Your task to perform on an android device: I want to create a reminder to buy New balance hiking shoes on the To do reminder app
Image 0: 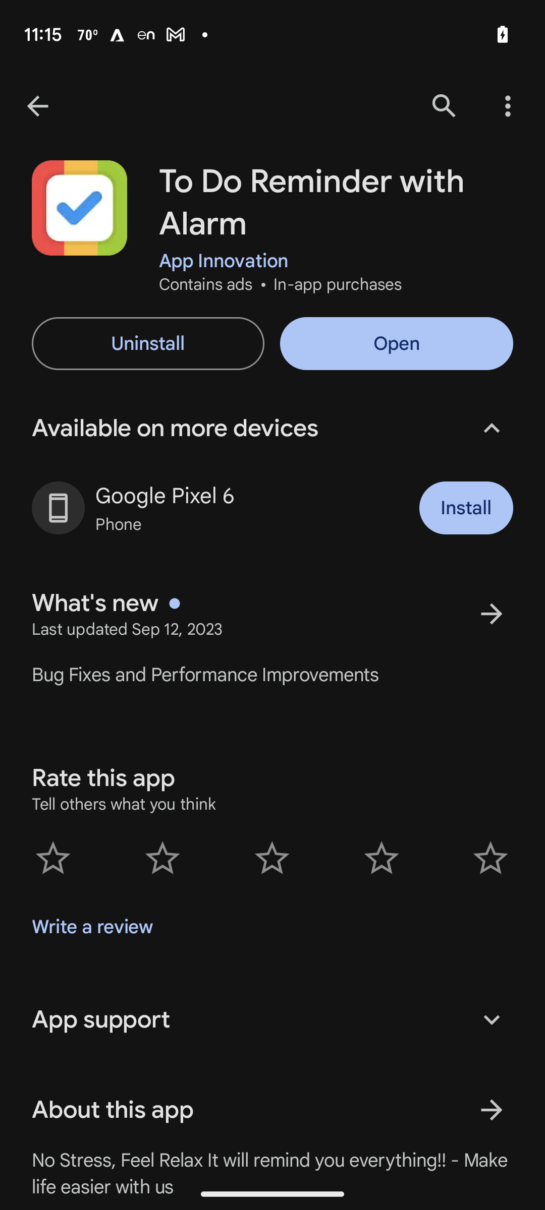
Open To Do Reminder app
Step 0: click (397, 343)
Image 1: 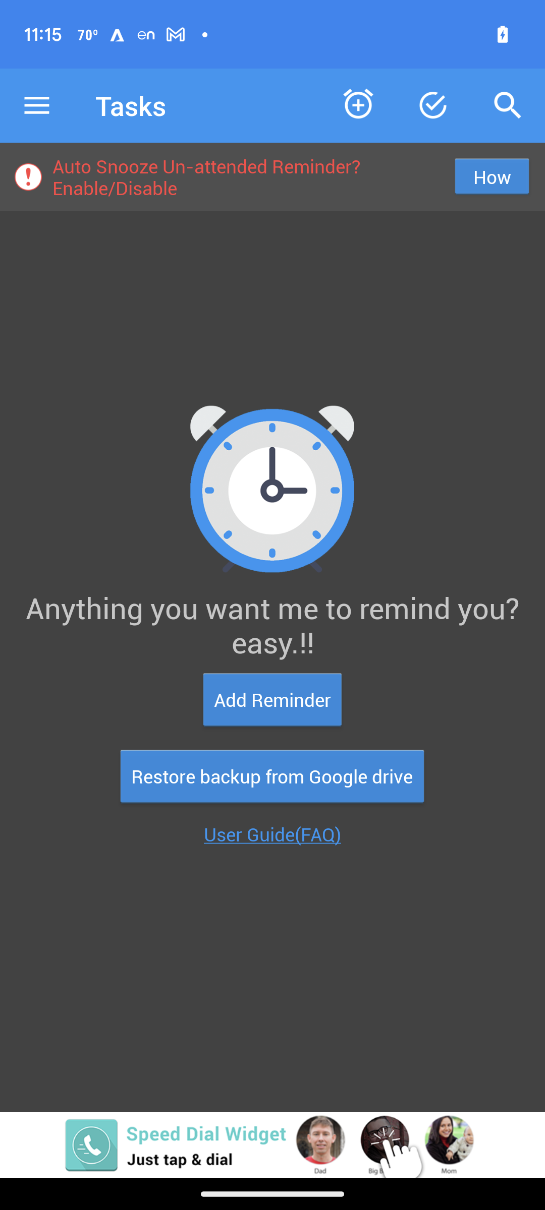
Click on add reminder
Step 1: click (272, 699)
Image 2: 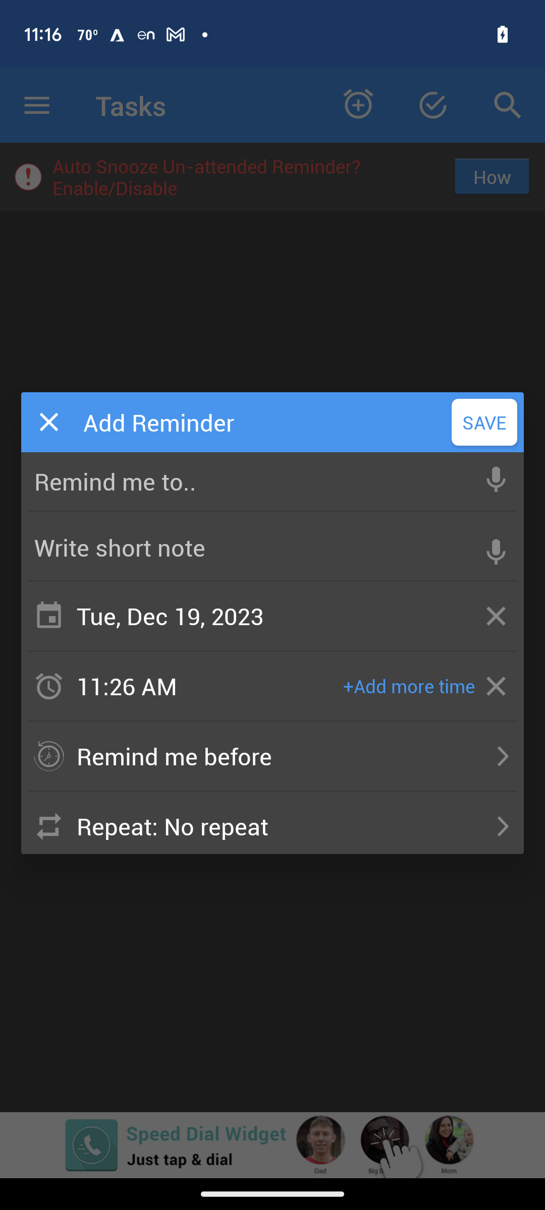
Click on remind me to
Step 2: click (251, 481)
Image 3: 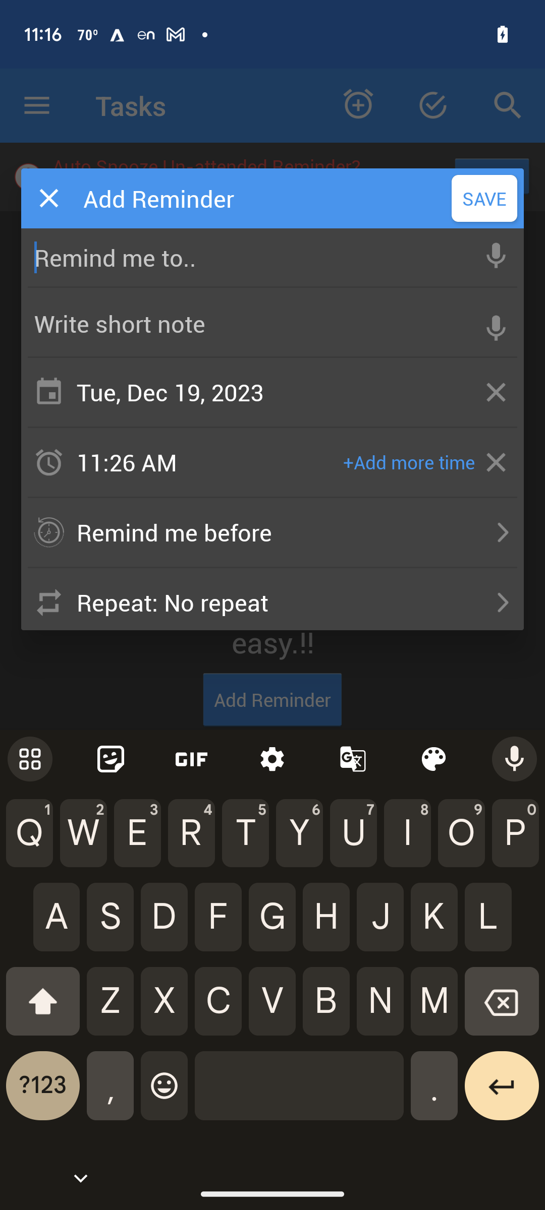
Type "Buy New balance hiking shoes"
Step 3: type "Buy New balance hiking shoes"
Image 4: 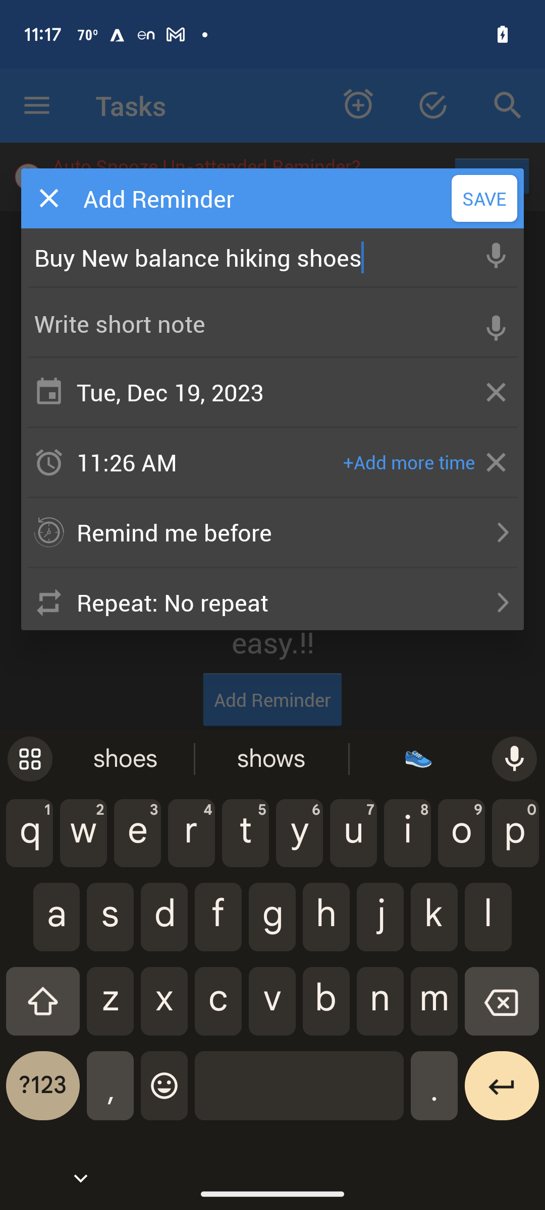
Click on save
Step 4: click (484, 198)